Your task to perform on an android device: I mistakenly marked as read OpenTable's email, so mark as unread this email in the Gmail app.
Image 0: 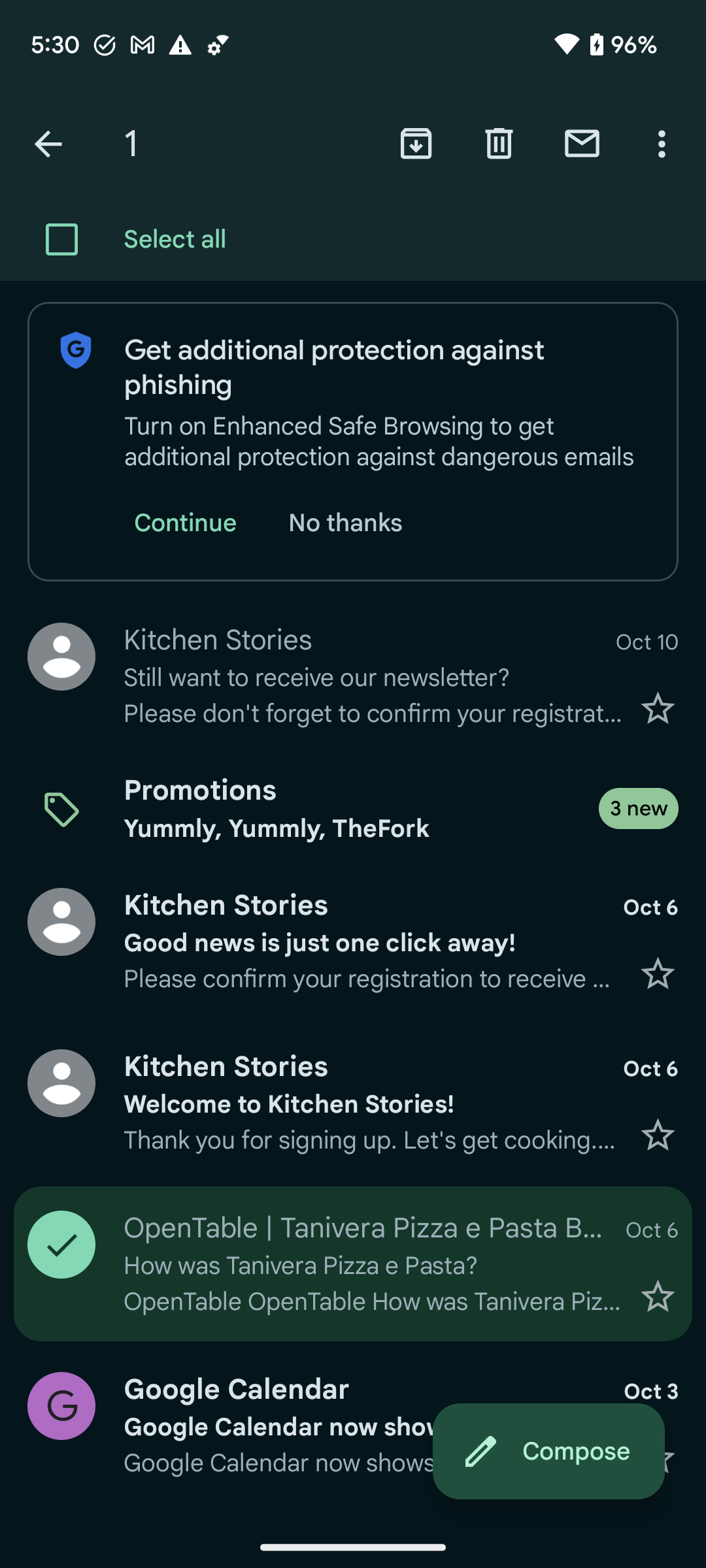
Click on the Mark as unread option at the top right corner of the screen to mark as unread this email.
Step 0: click (582, 143)